Your task to perform on an android device: Look for ADILETTE SHOES in uk size 9 using size filter.
Image 0: 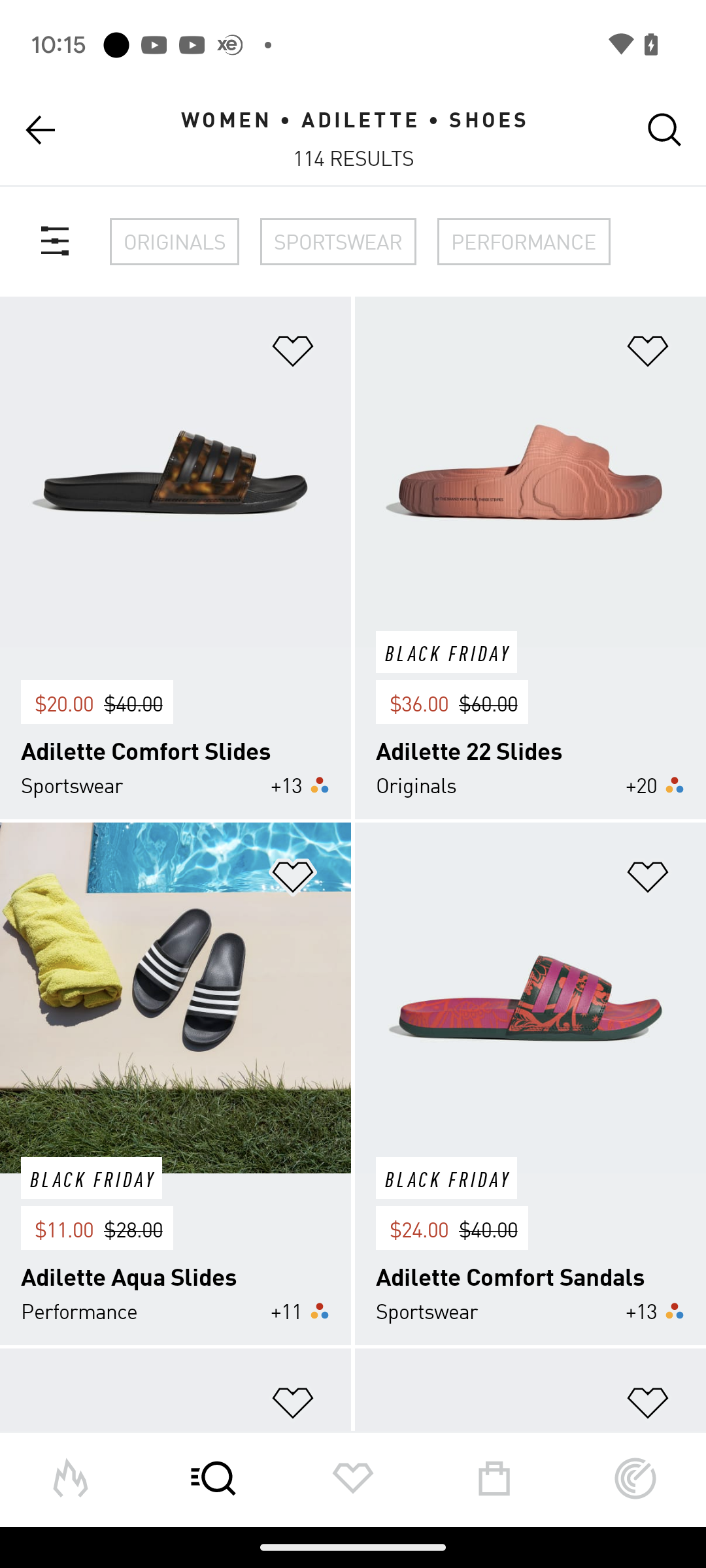
Click on the filter icon at the top left of the screen
Step 0: click (55, 242)
Image 1: 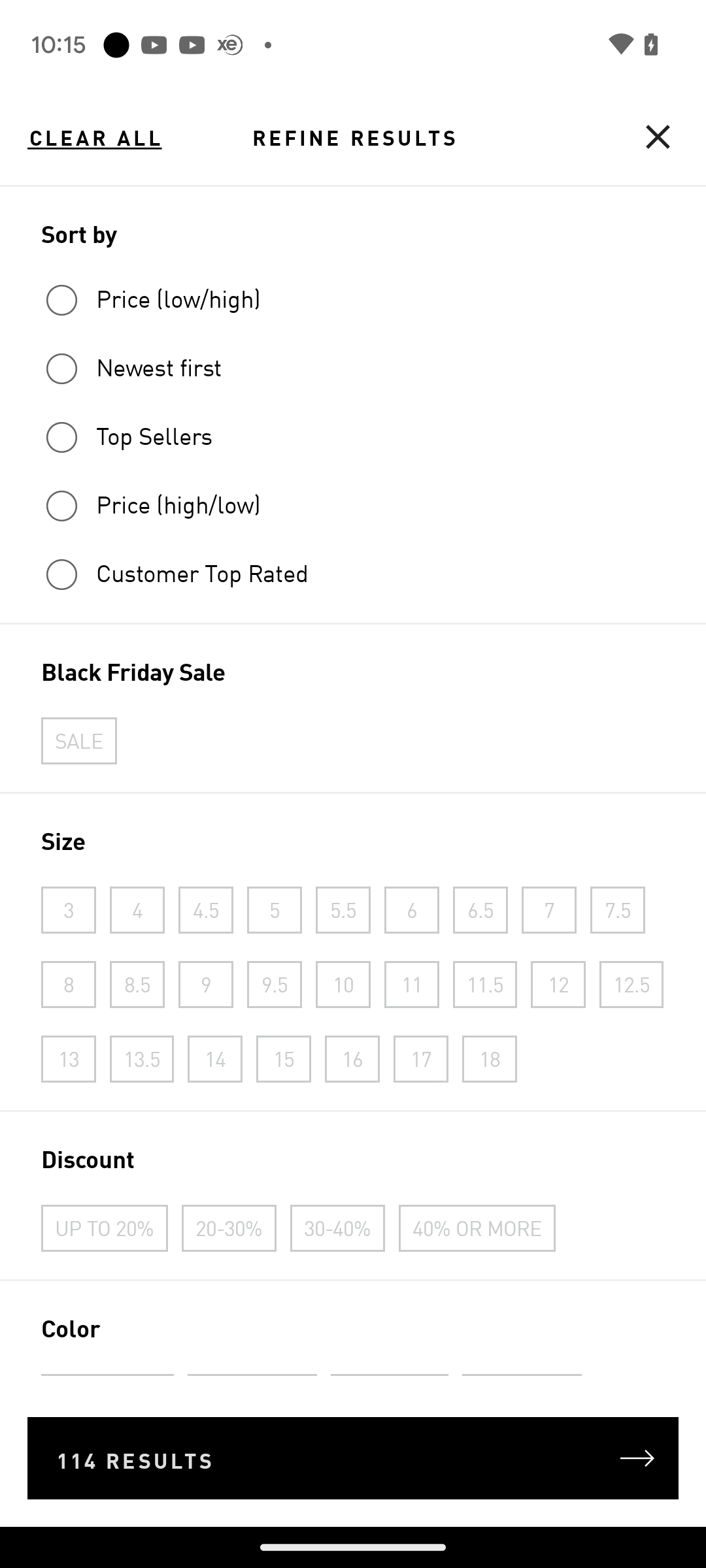
Select size 9
Step 1: click (198, 981)
Image 2: 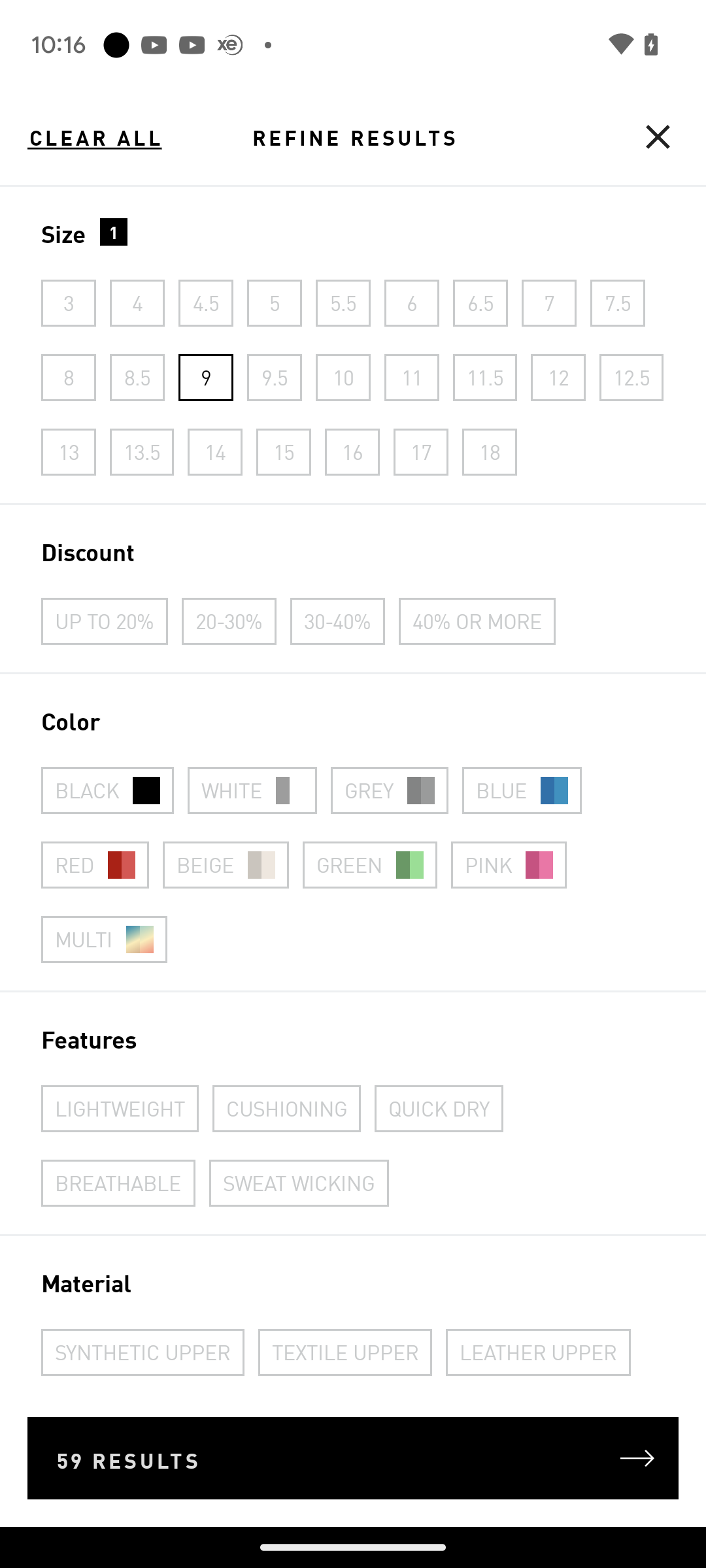
Click on 59 results button
Step 2: click (127, 1458)